Your task to perform on an android device: In the Toys 'R' Us app, Enter the shipping address in Sharjah city, Abu Tina area, and Building No. 1.
Image 0: 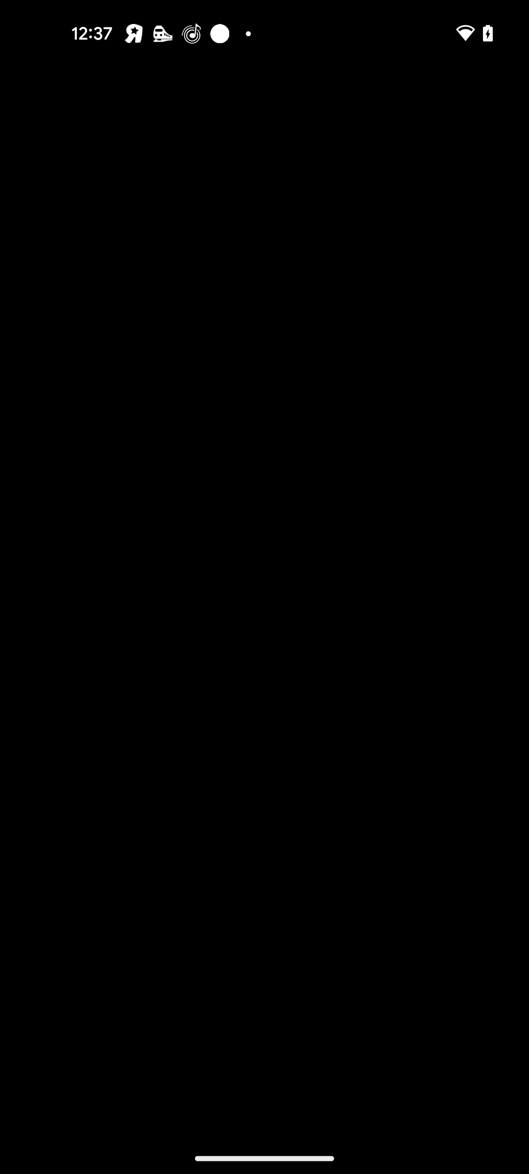
Open the Toys 'R' Us app
Step 0: open app "Toys 'R' Us"
Image 1: 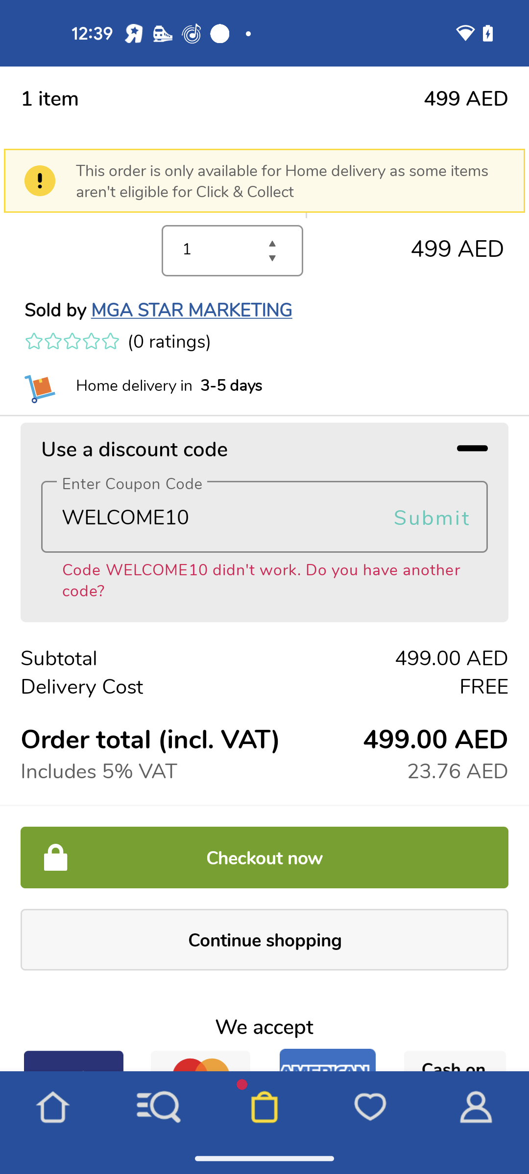
Click on the Checkout now button
Step 1: click (264, 857)
Image 2: 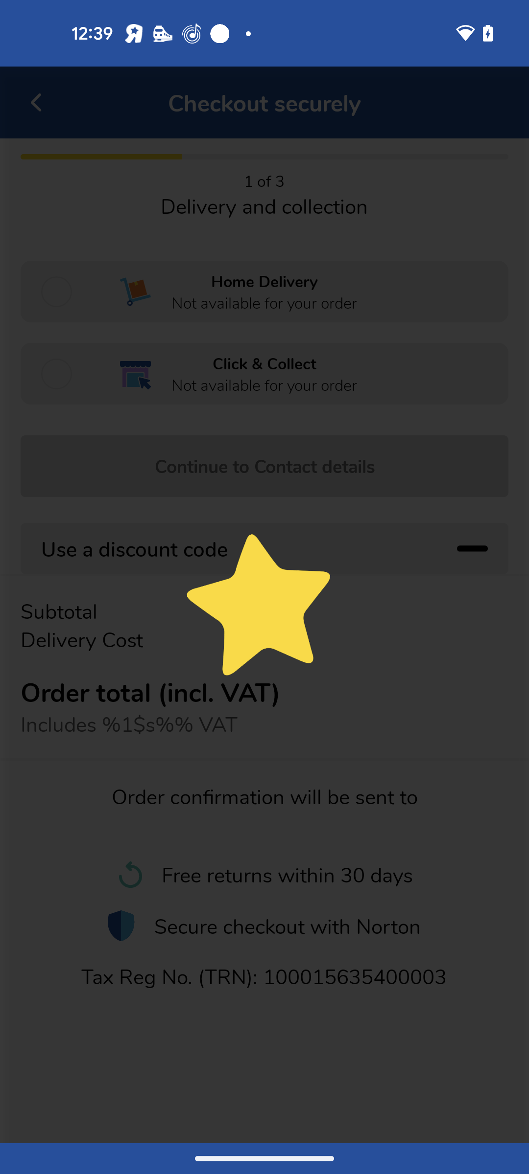
Click on the Checkout now button
Step 2: wait
Image 4: 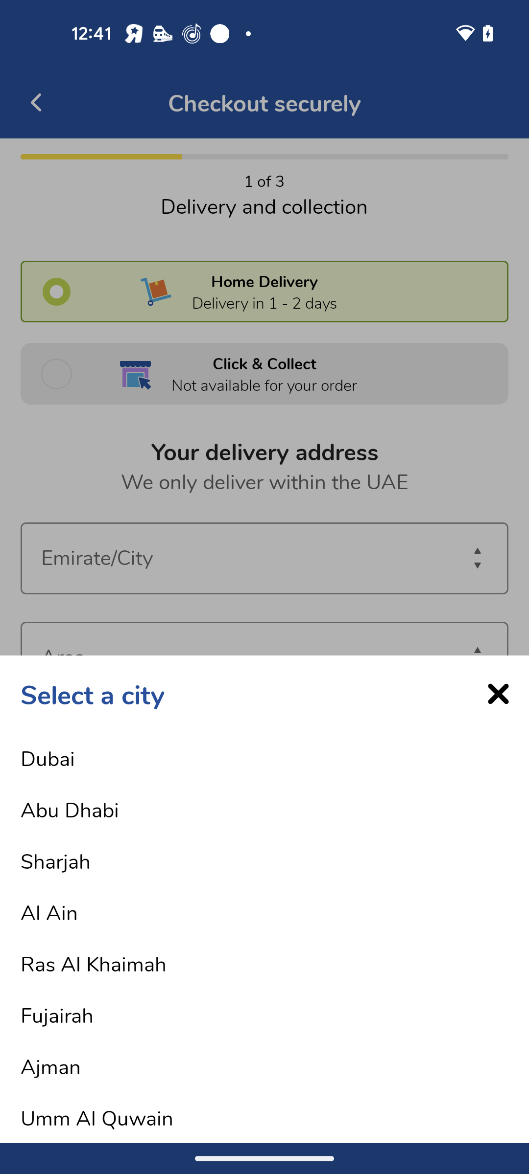
Select Sharjah city
Step 4: click (275, 860)
Image 5: 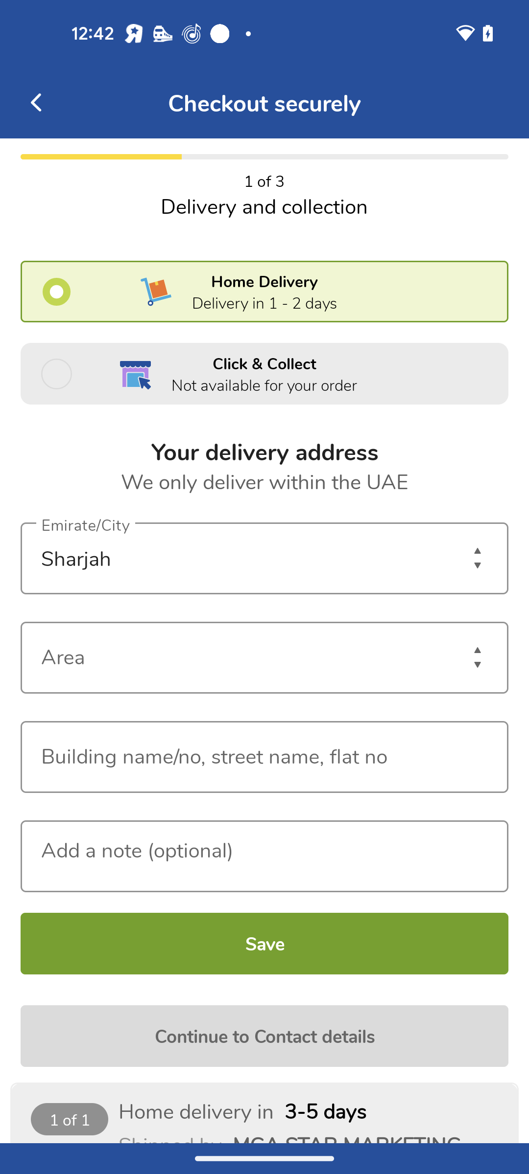
Click on the Area input section
Step 5: click (264, 657)
Image 6: 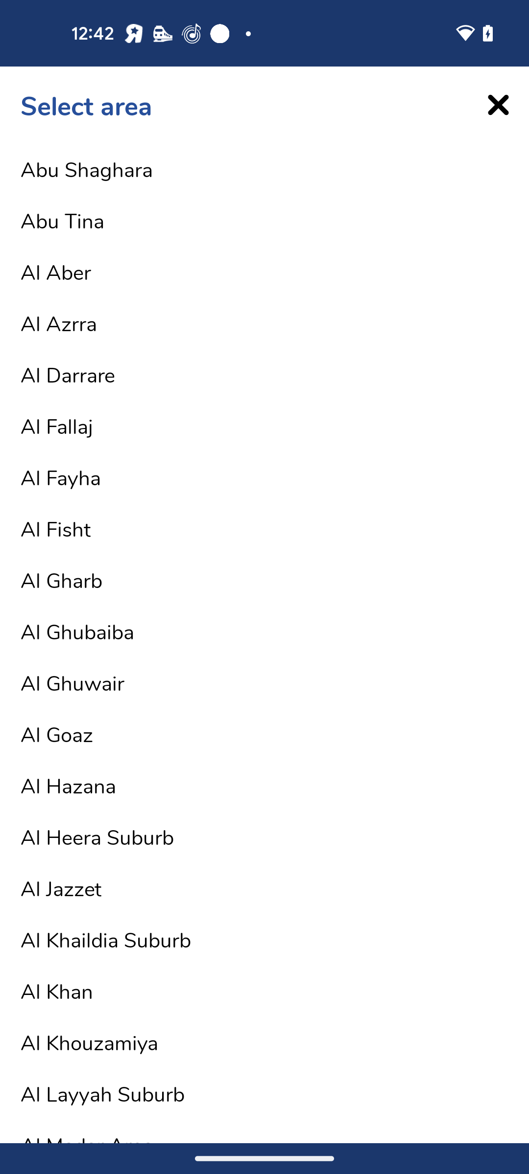
Select Abu Tina area
Step 6: click (275, 220)
Image 7: 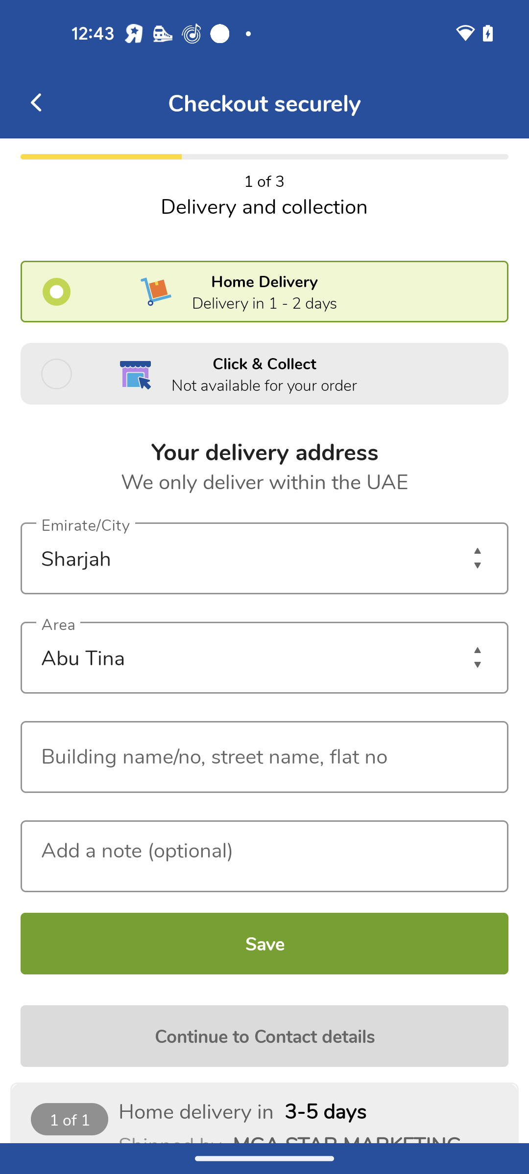
Click on the Building No. input section
Step 7: click (264, 757)
Image 8: 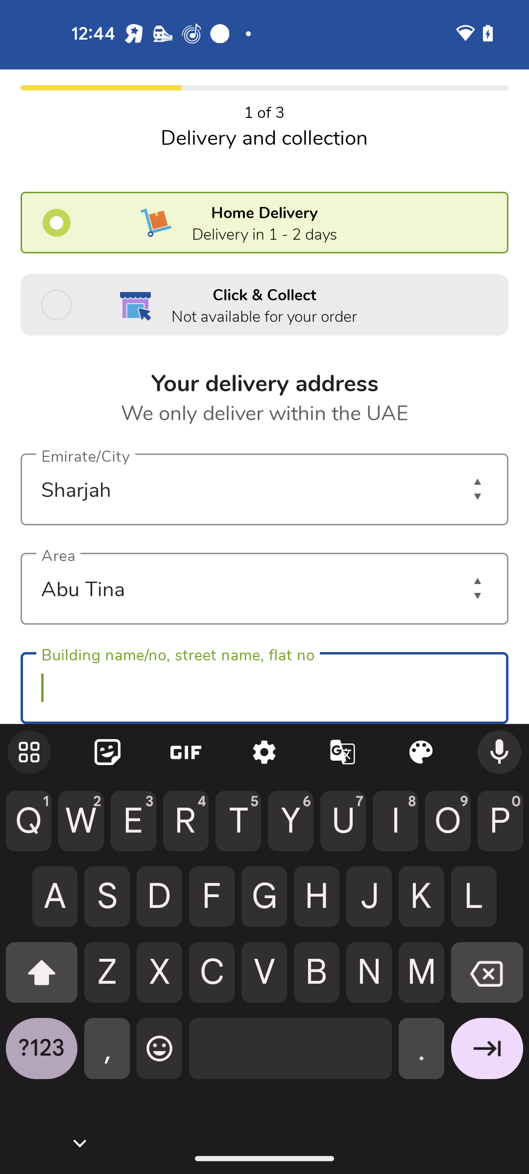
Type 1
Step 8: type "1"
Image 9: 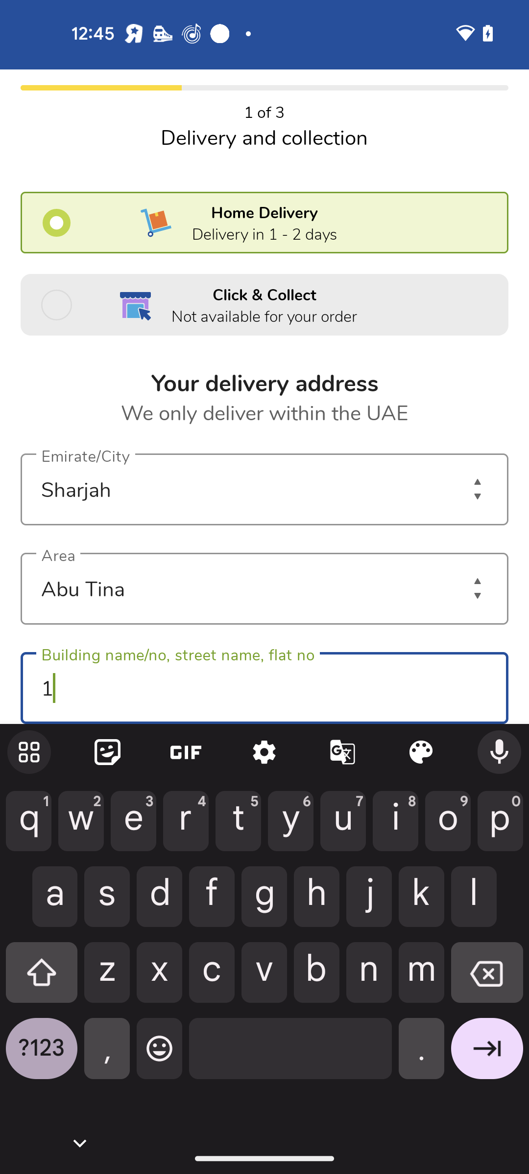
Swipe up to Save button
Step 9: scroll left
Image 10: 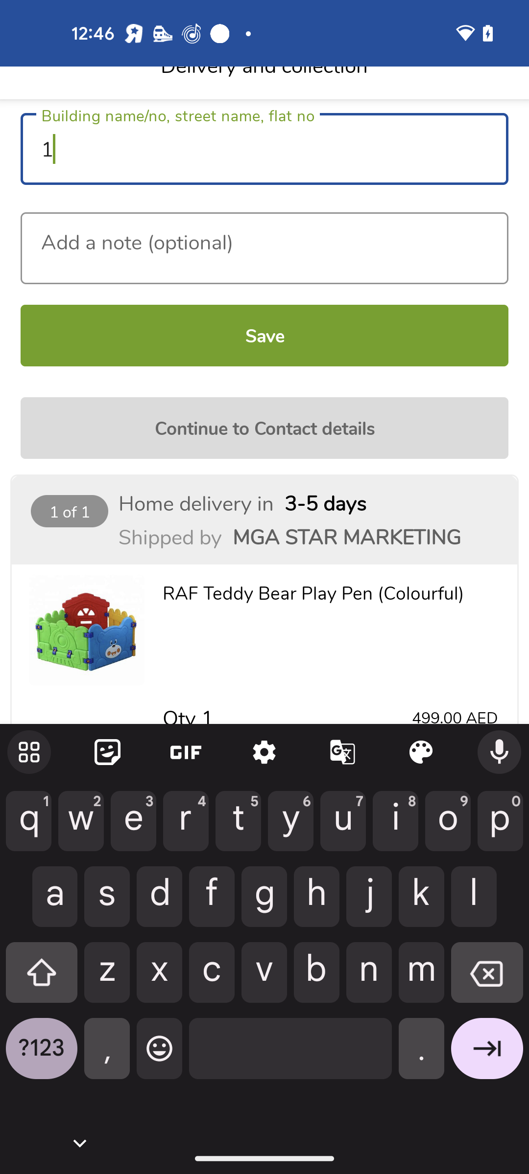
Click on Save button
Step 10: click (264, 335)